Your task to perform on an android device: Open Xe app , convert 10 United States USD  to Japan JPY
Image 0: 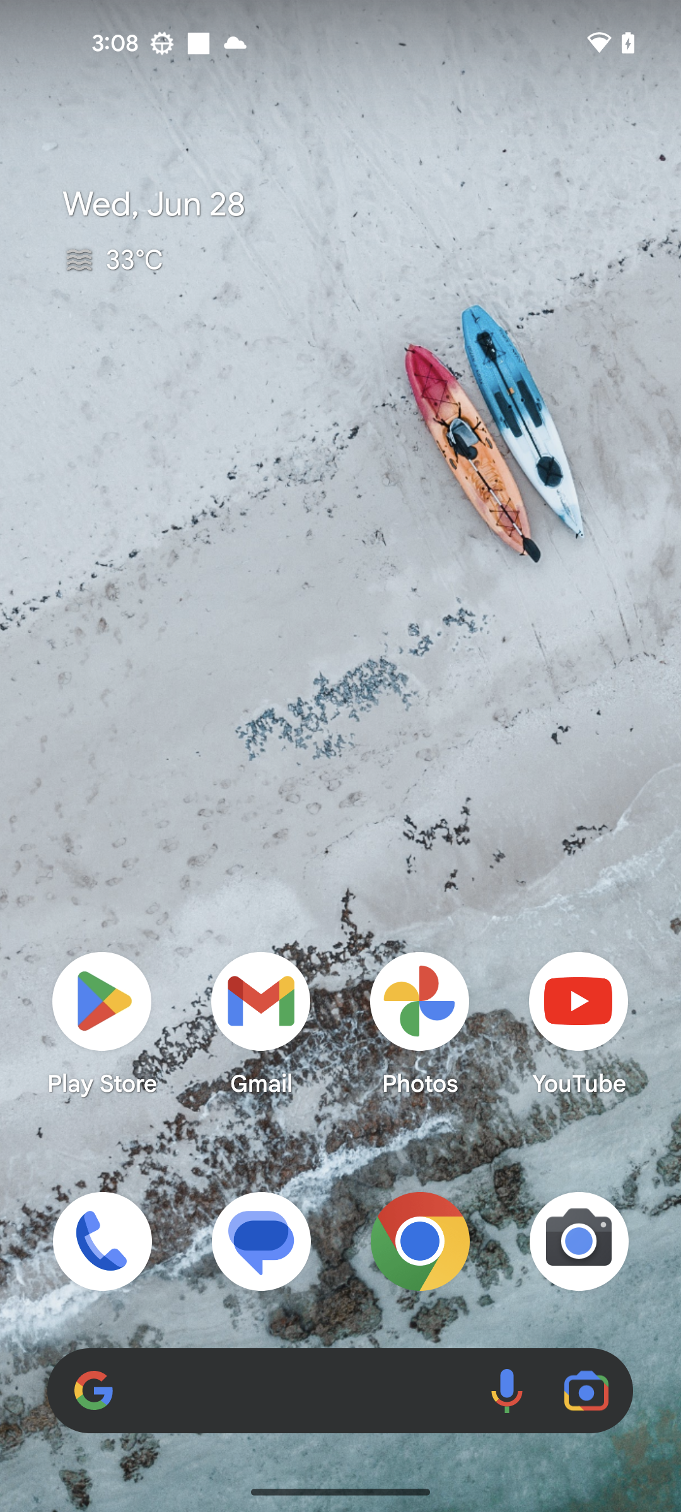
Open Xe app
Step 0: open app "Xe"
Image 1: 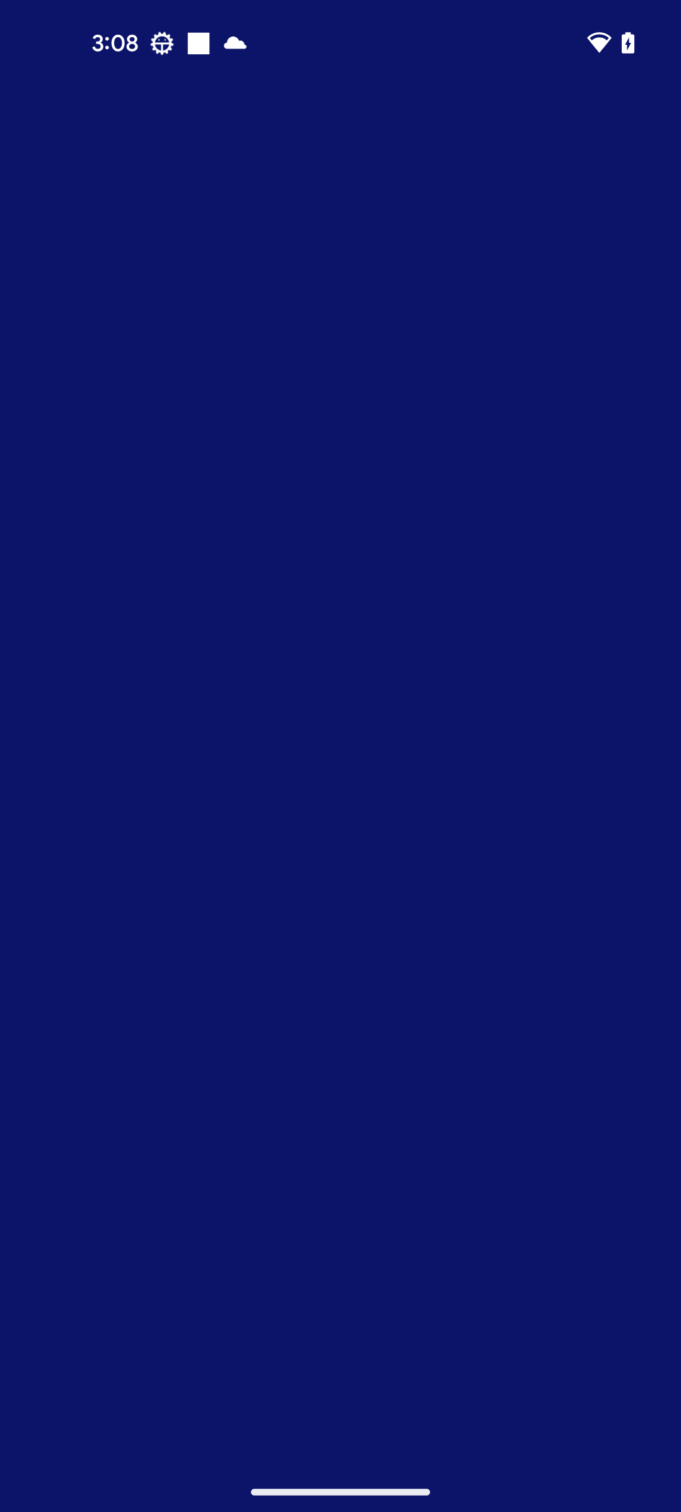
Open Xe app
Step 1: wait
Image 2: 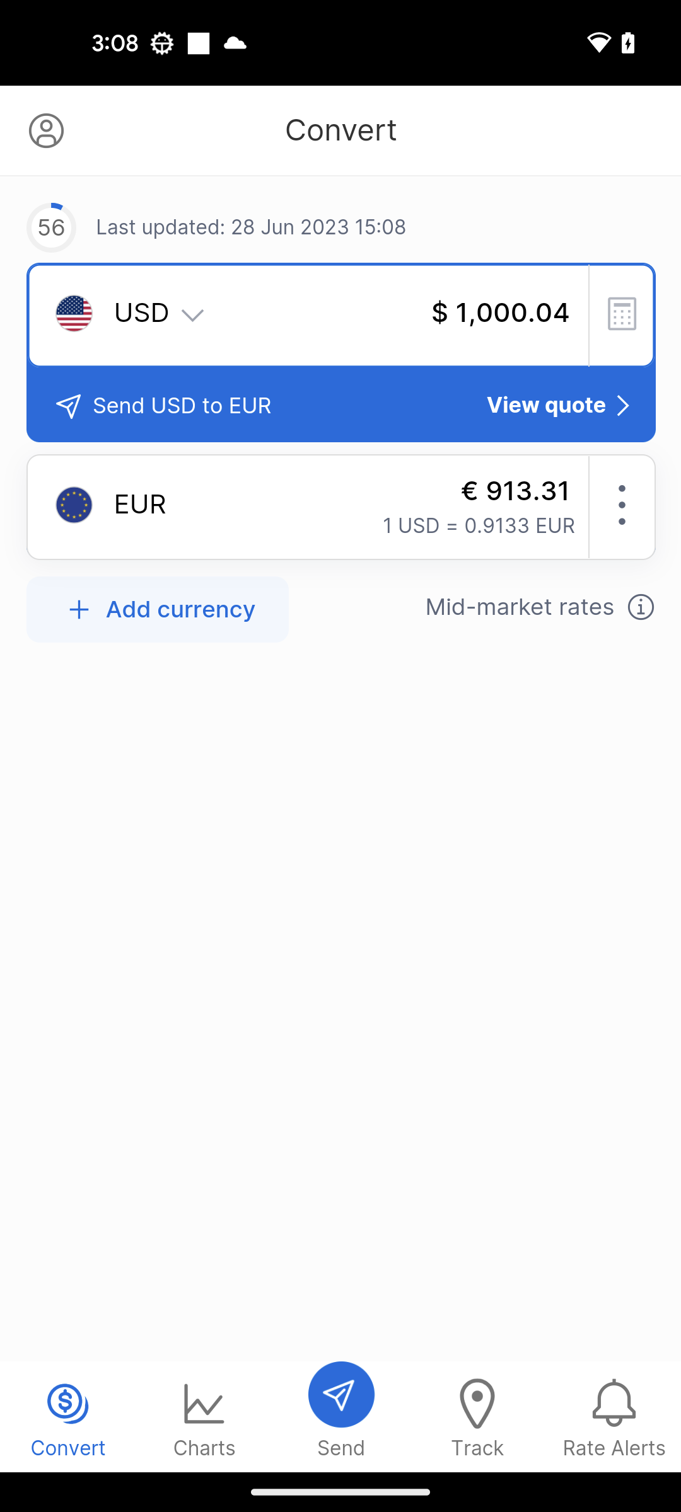
Click on the EUR
Step 2: click (142, 506)
Image 3: 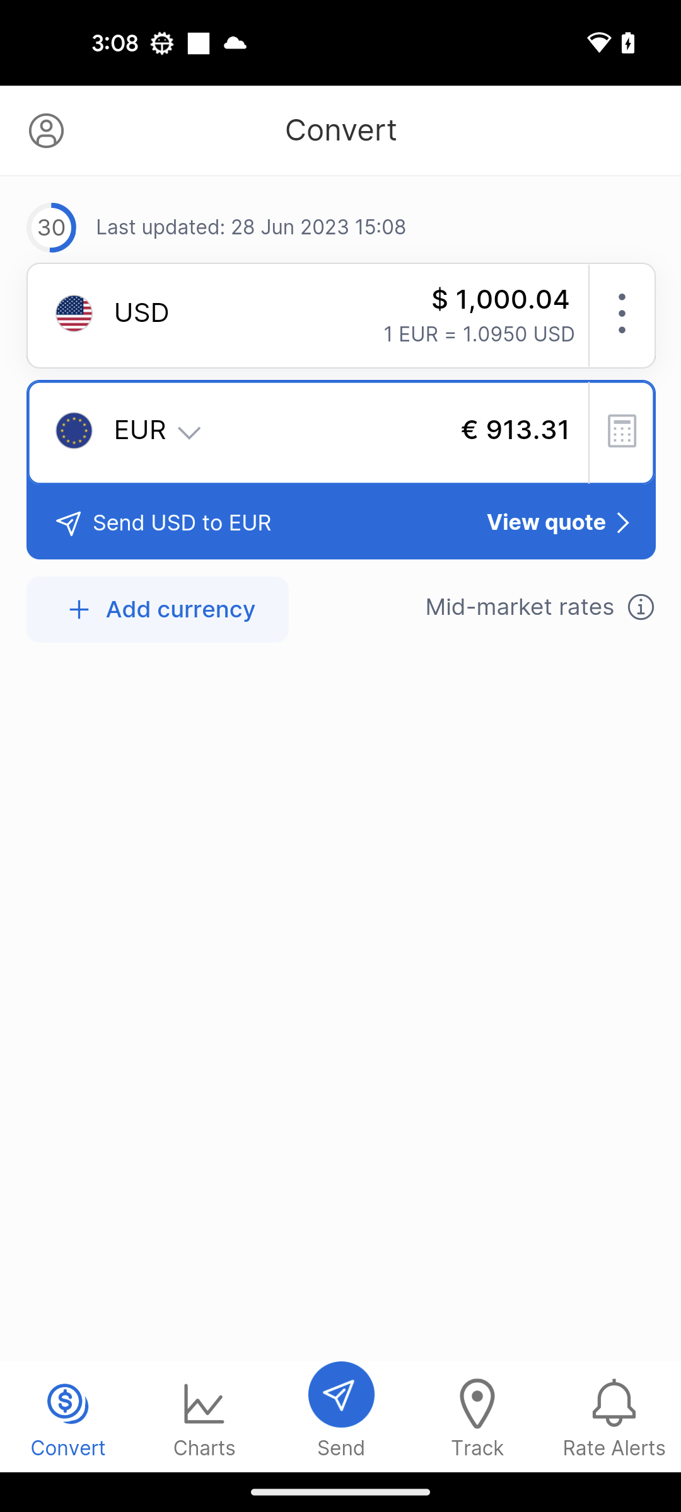
Click on the down drop icon to front of EUR to view currency list
Step 3: click (342, 432)
Image 4: 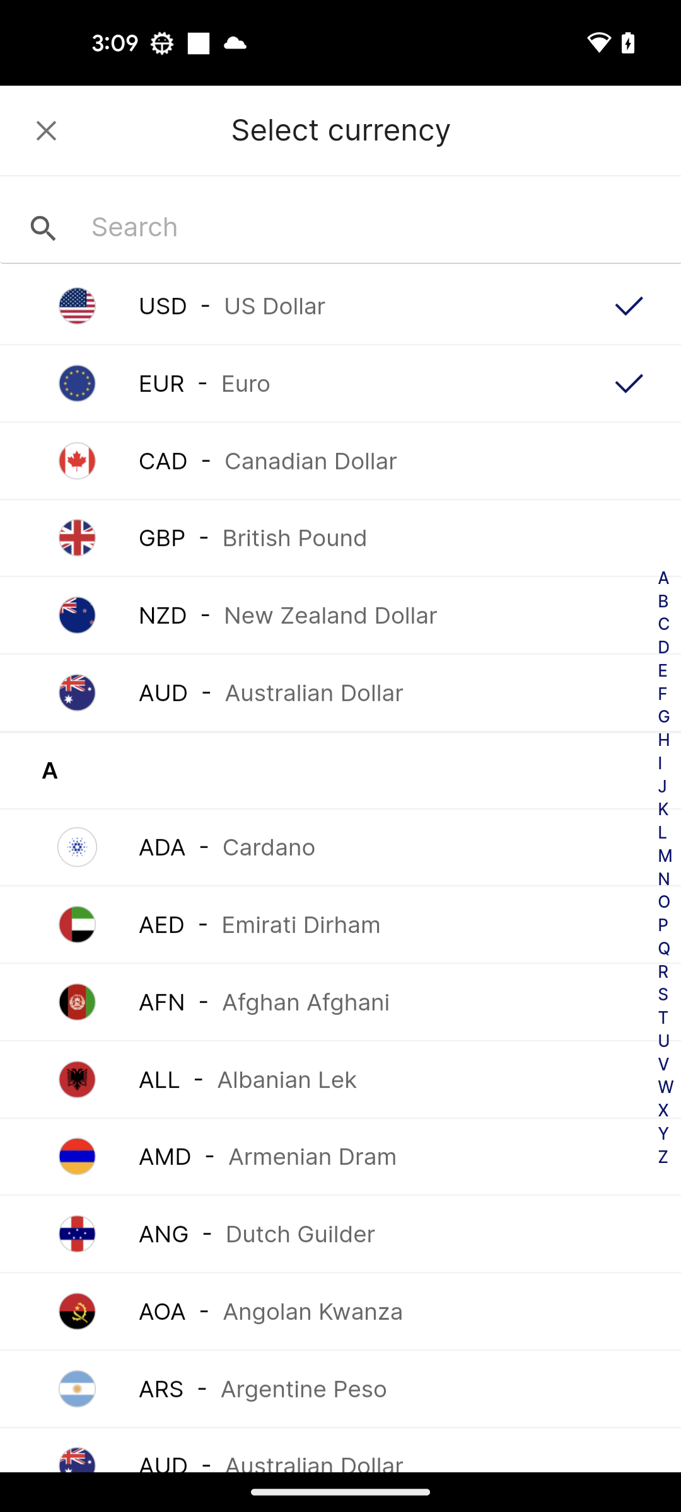
Click on the search bar
Step 4: click (250, 227)
Image 5: 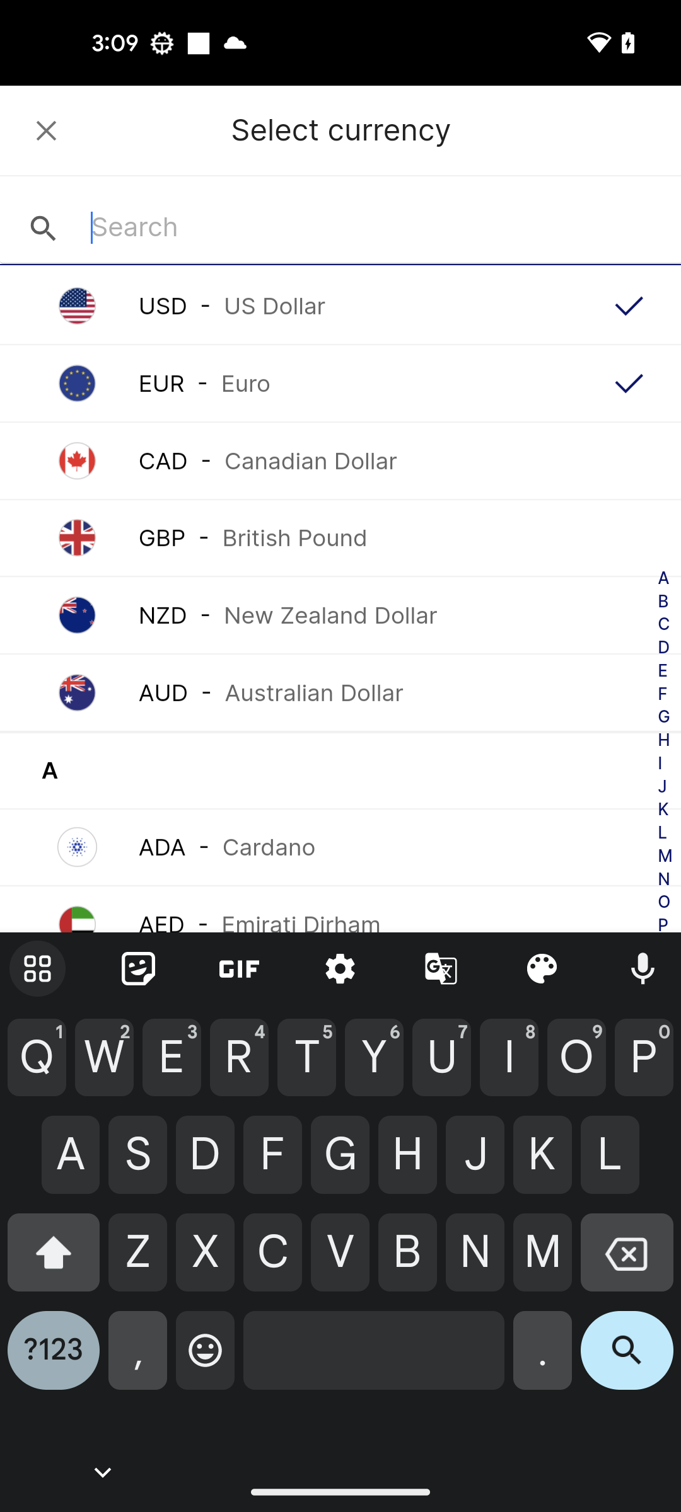
Search for JPY currency
Step 5: type "JPY"
Image 6: 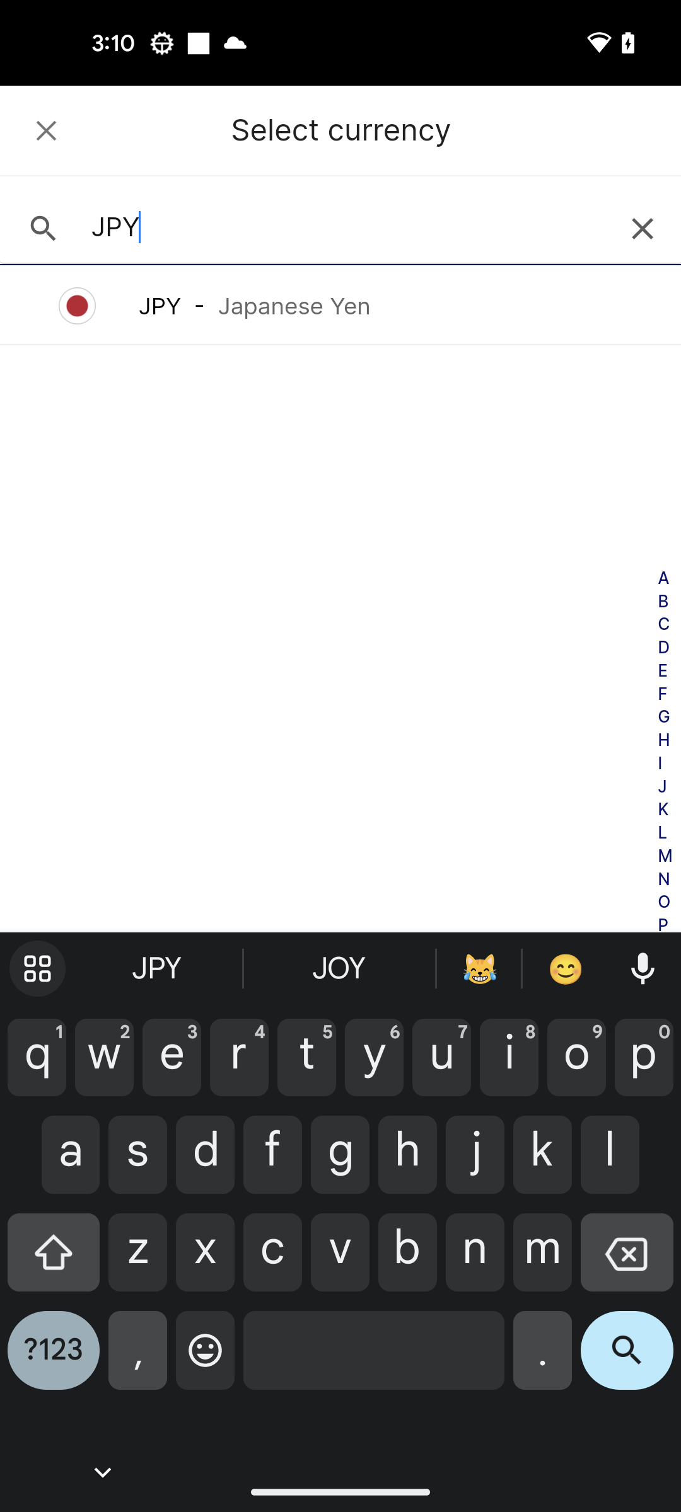
Click on the JPY - Japanese Yen in the search result
Step 6: click (340, 306)
Image 7: 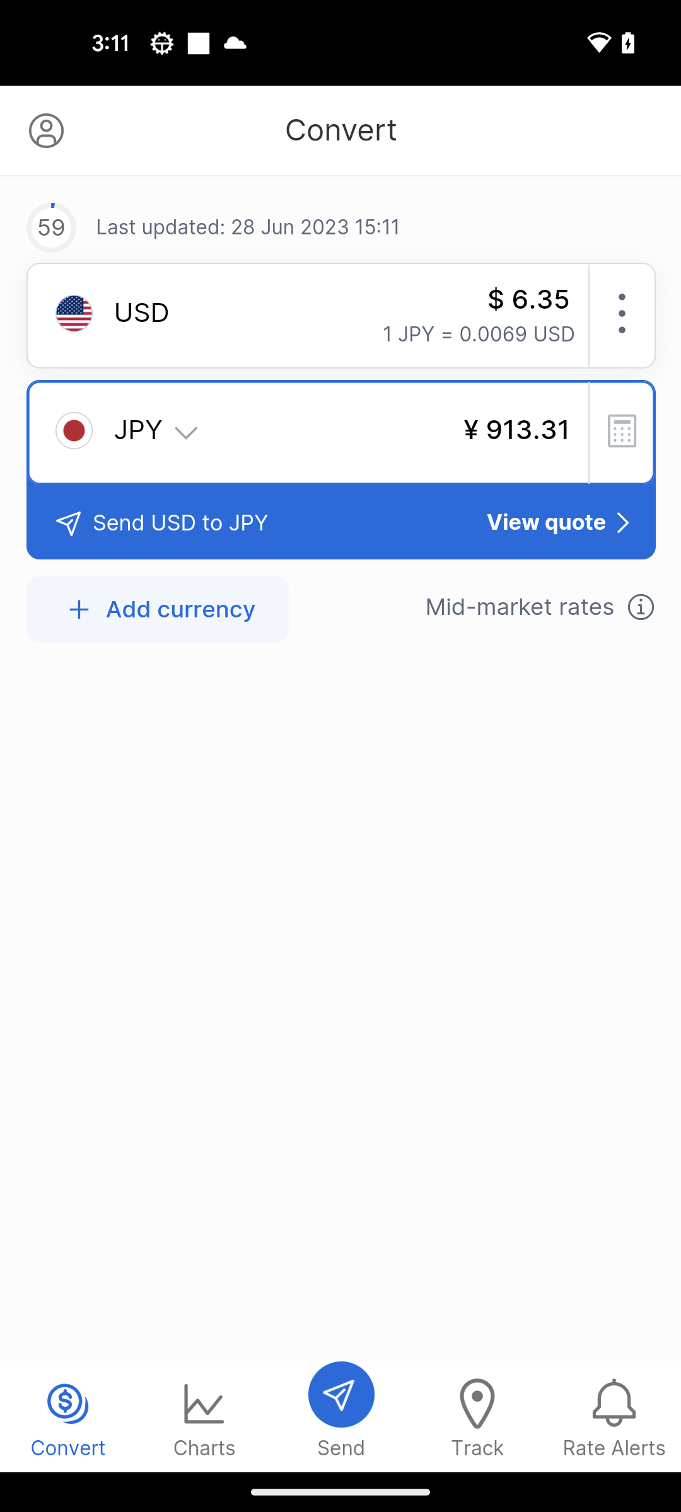
Click on the Dollar amount to change it
Step 7: click (342, 323)
Image 8: 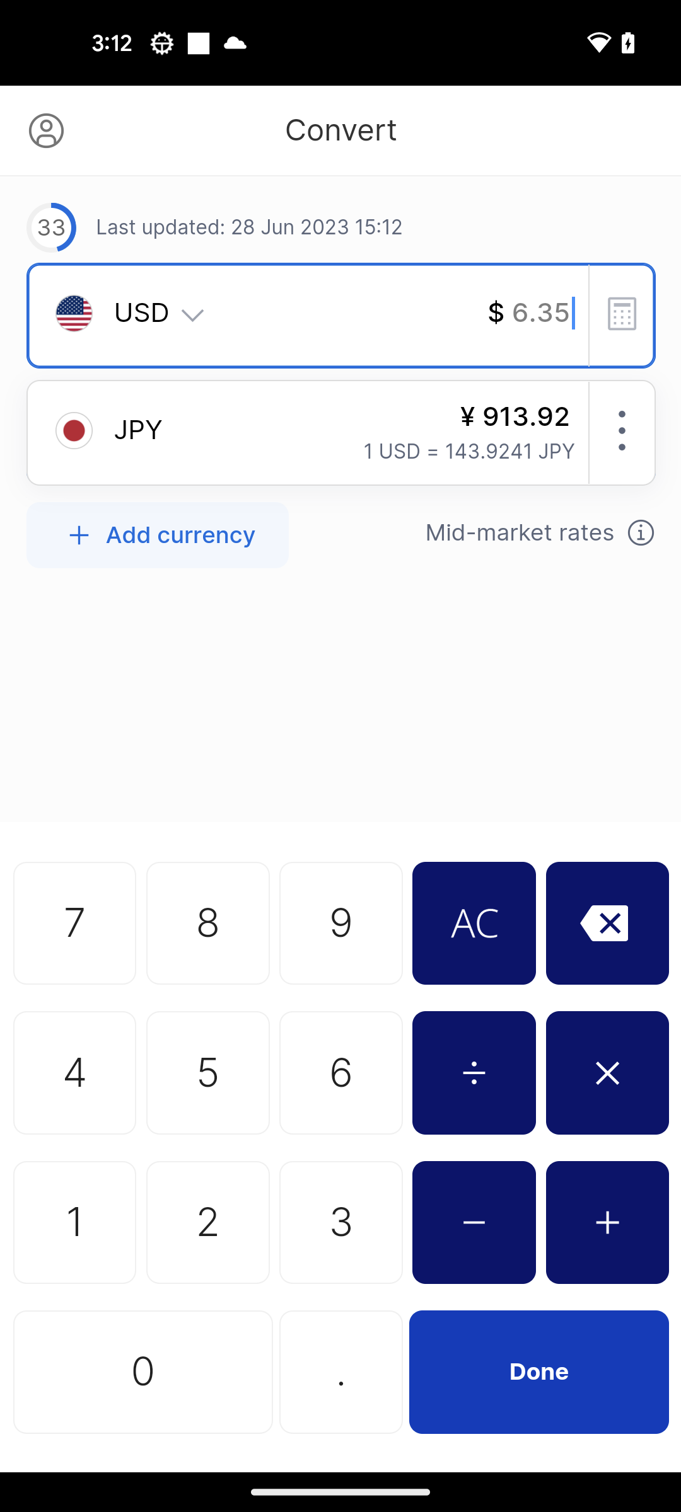
Click on the Dollar amount to change it
Step 8: wait
Image 9: 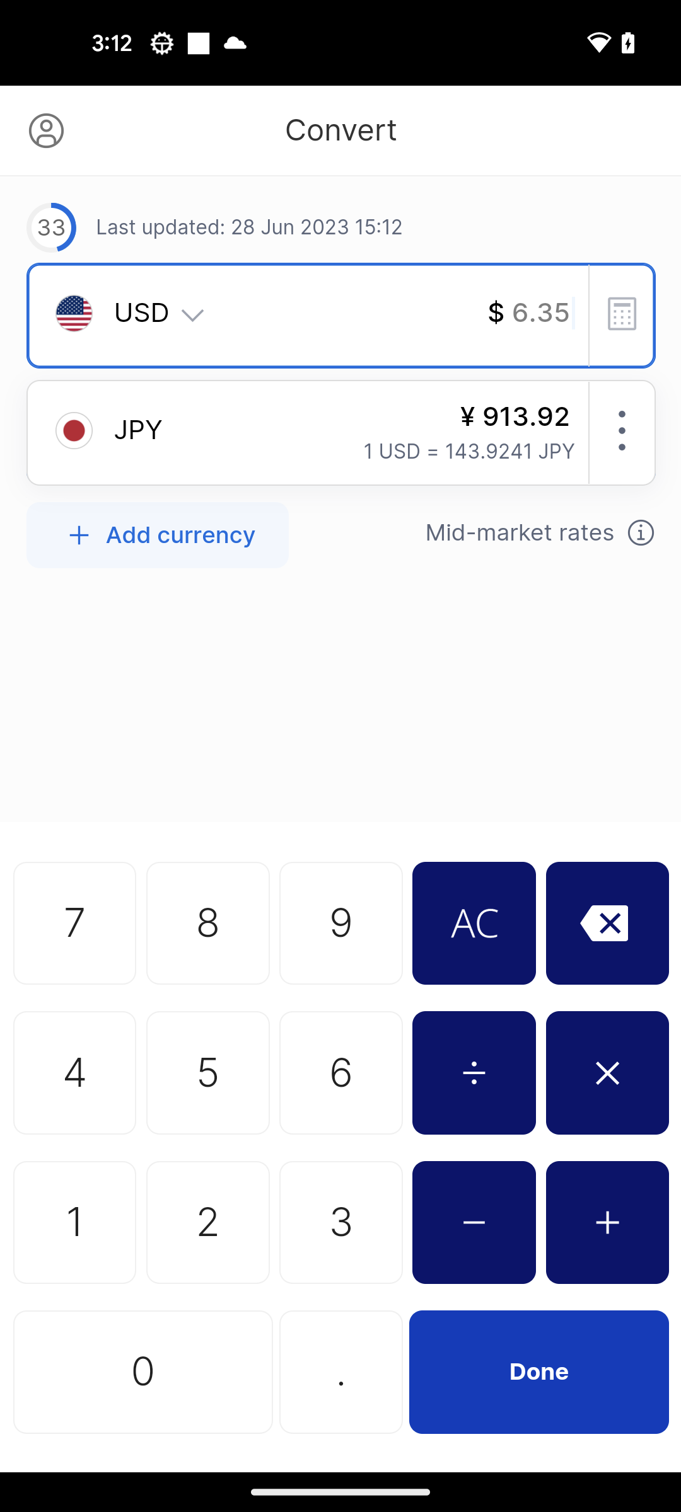
Click on numeric one
Step 9: click (342, 779)
Image 11: 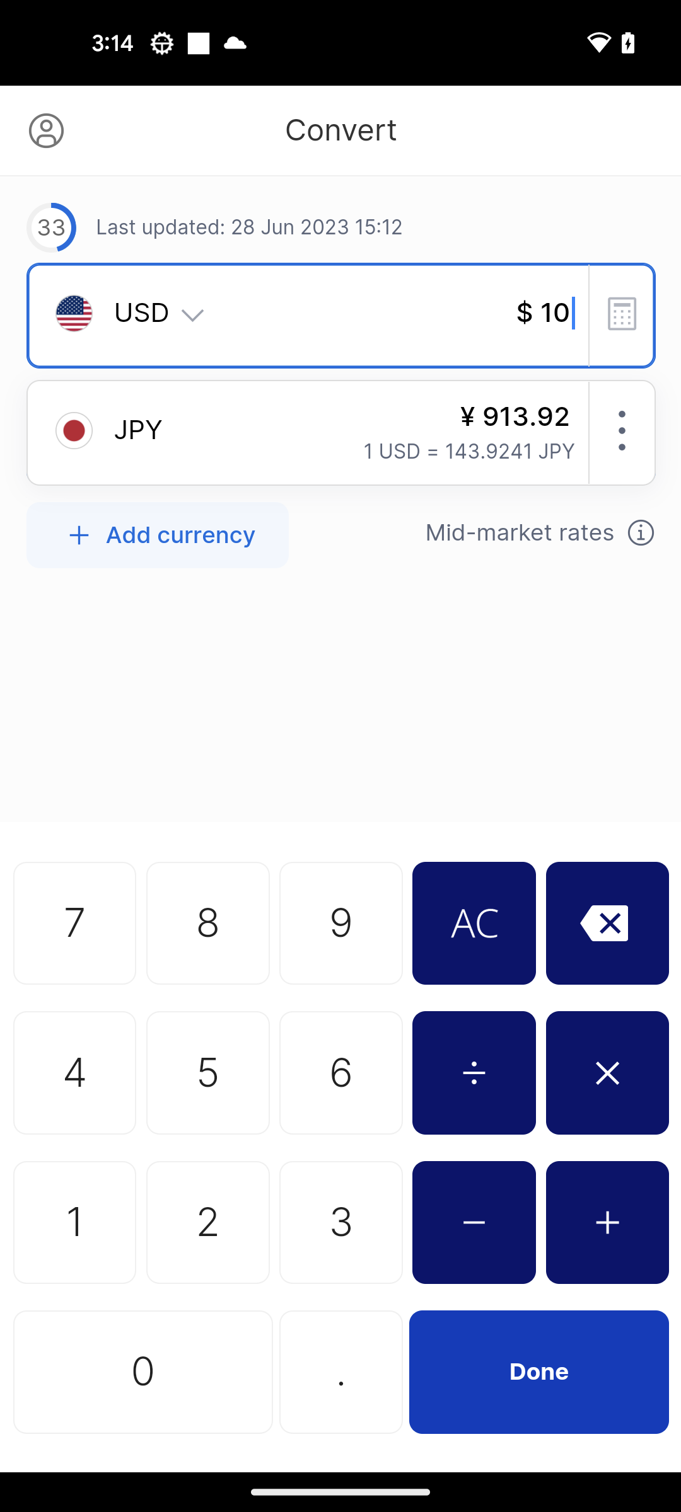
Click on the Done button at the bottom right corner of the screen
Step 11: click (538, 1371)